Your task to perform on an android device: Open the side chef app and share the recipe for Rustic Fruit tart with dbwscratch.test.id9@gmail.com
Image 0: 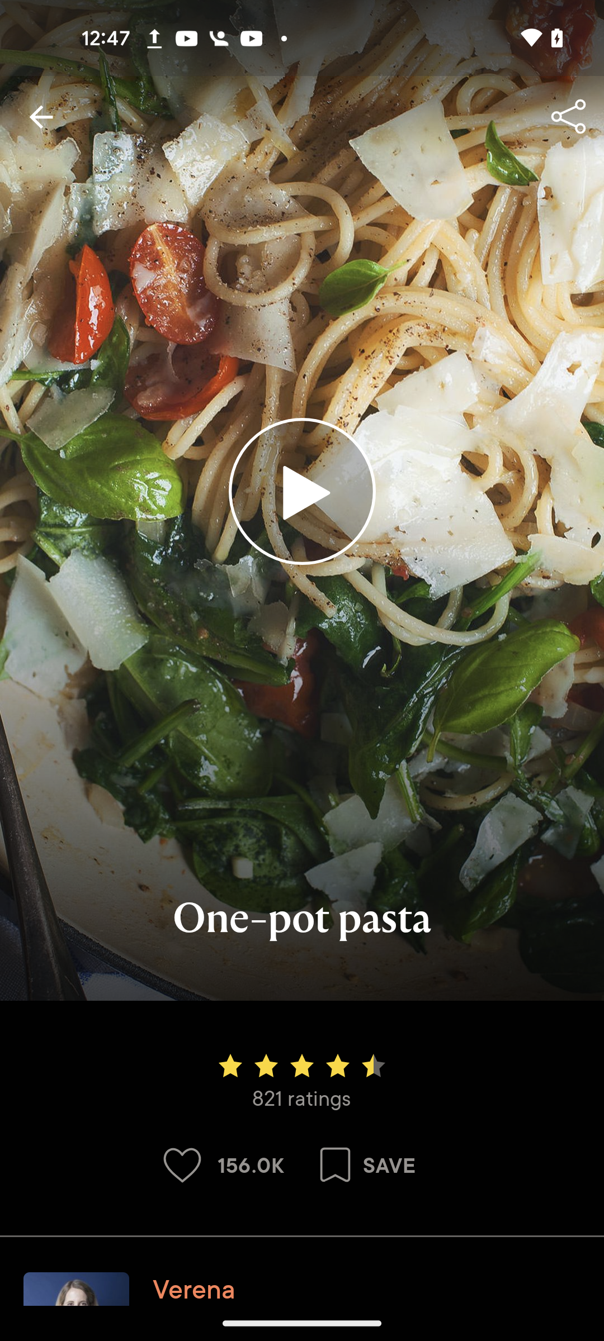
open sidechef app
Step 0: open app "SideChef"
Image 1: 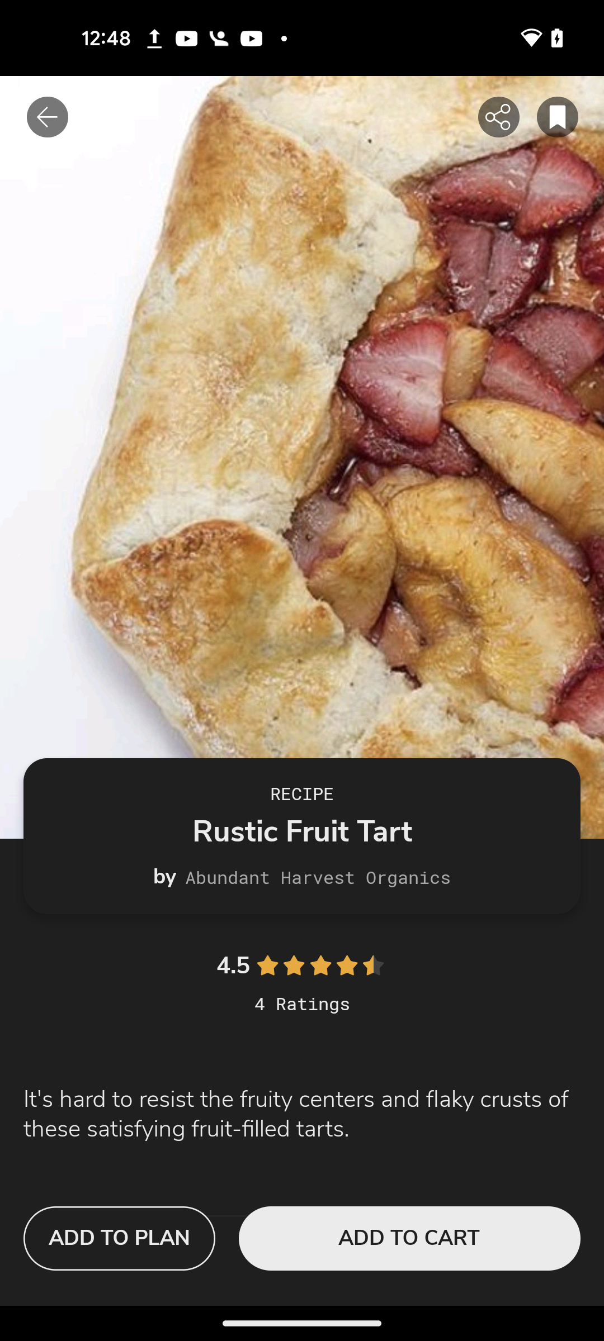
Click on the share icon at the top right corner of the screen 
Step 1: click (485, 118)
Image 2: 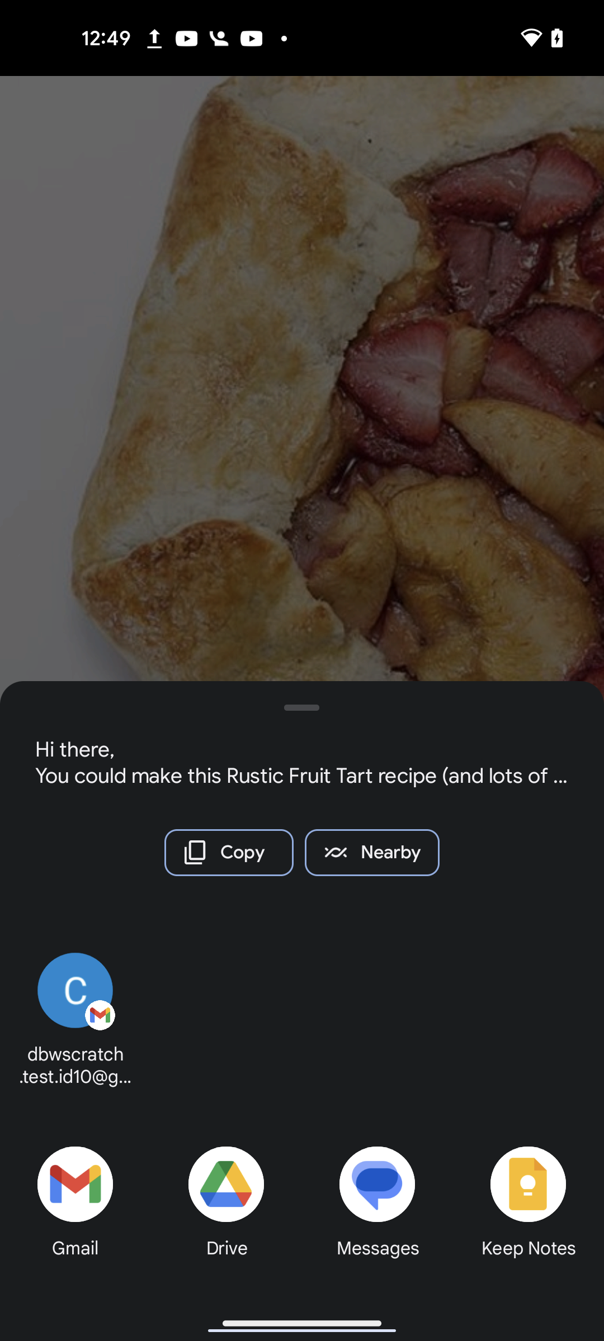
Click on the Gmail
Step 2: click (74, 1184)
Image 3: 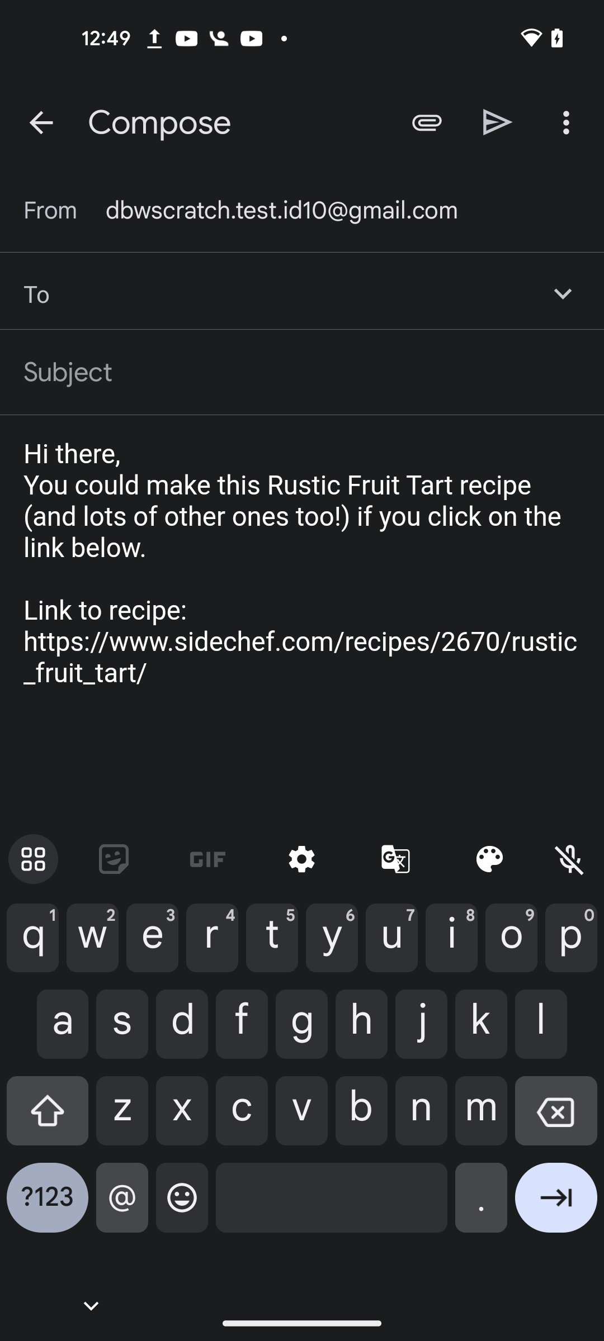
Enter Email id dbwscratch.test.id9@gmail.com
Step 3: type "dbwscratch.test.id9@gmail.com"
Image 4: 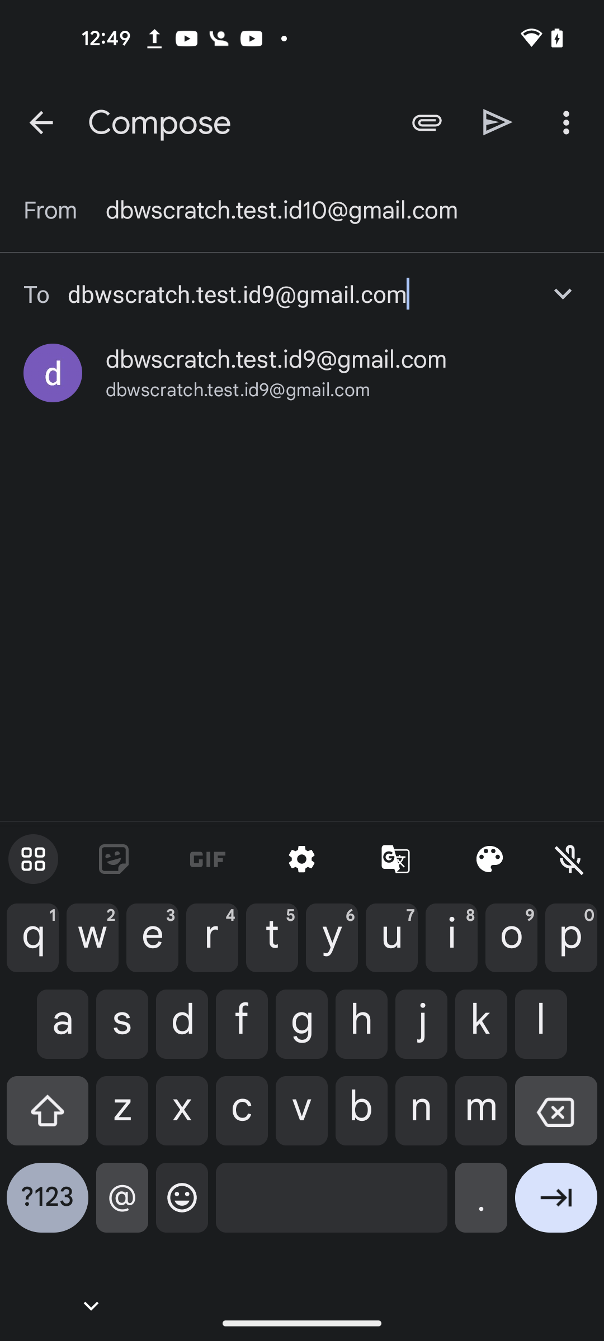
Click on the send icon at the top of the screen 
Step 4: click (498, 122)